Your task to perform on an android device: Search for a contact named Richard on the Contacts app.
Image 0: 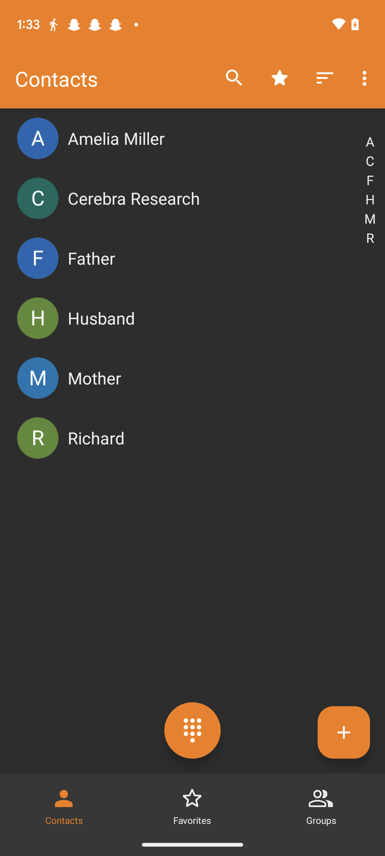
Click on the Search icon at the top of the screen.
Step 0: click (234, 78)
Image 2: 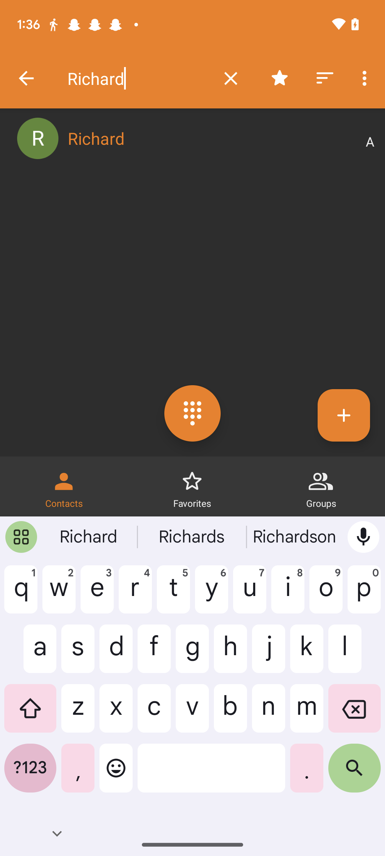
Click on the search button at the bottom right of the keyboard.
Step 2: click (354, 774)